Your task to perform on an android device: Check other customers opinions about the ekintop king bed double modern bed by reading their reviews.
Image 0: 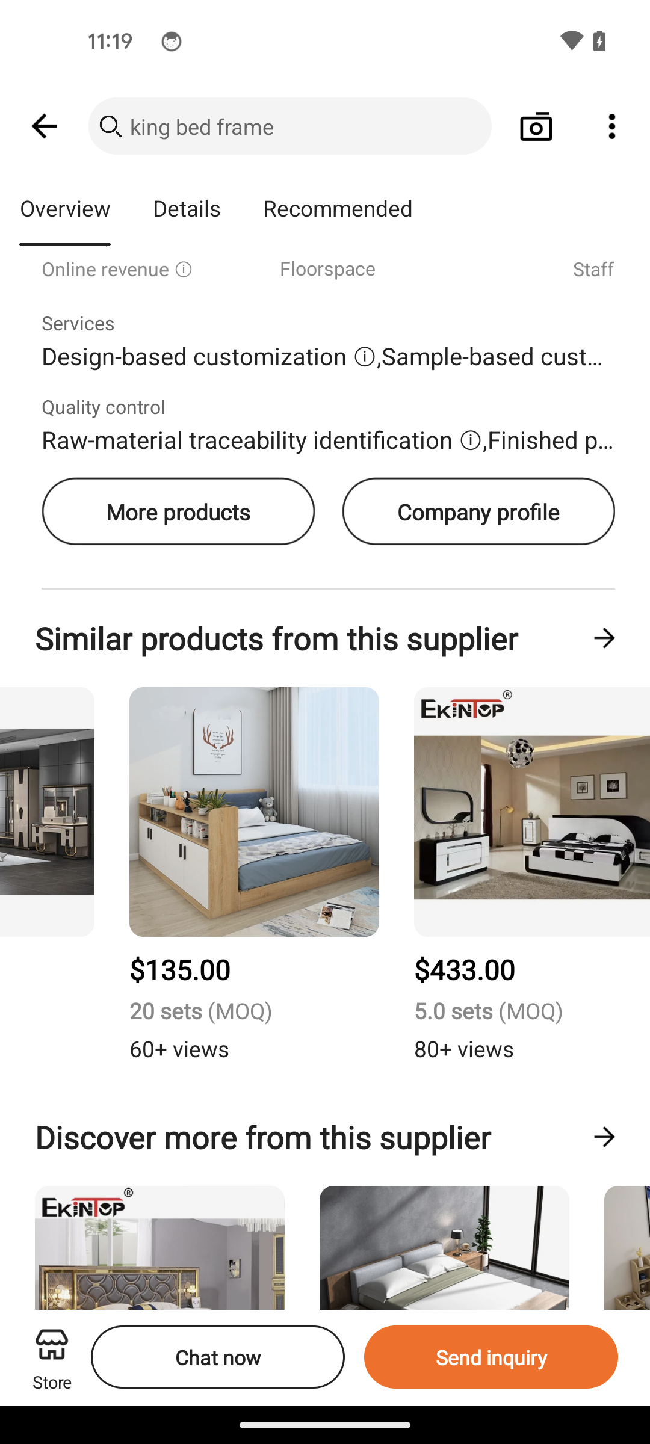
Swipe down to view the reviews
Step 0: scroll up
Image 1: 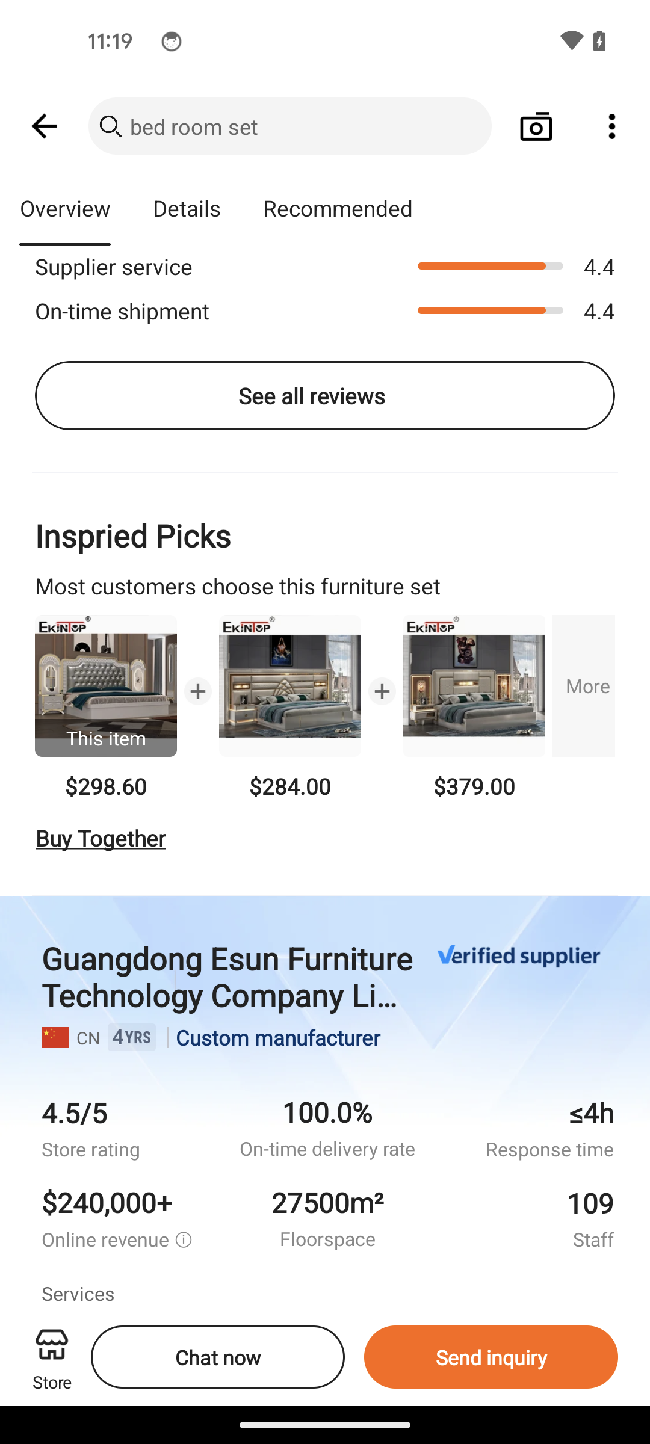
Swipe down to view the reviews
Step 1: scroll up